Your task to perform on an android device: While running, I thought I could run for more minutes. I decided to change the timer so add 2 minutes to the current playing timer in the clock app.
Image 1: 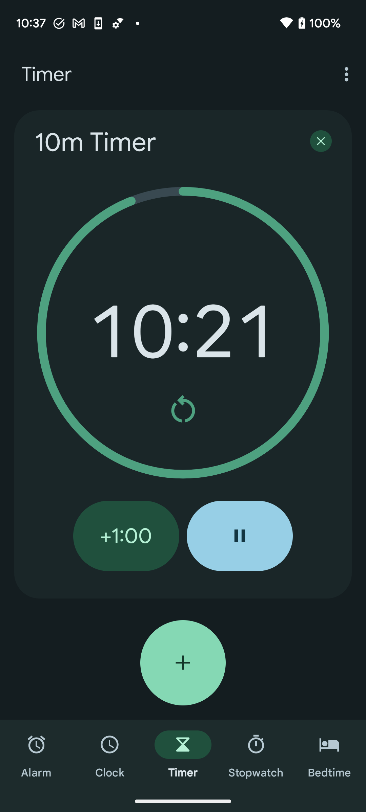
Click on the +1:00 button to add minutes
Step 1: click (126, 536)